Your task to perform on an android device: Go to the settings for events and turn on the 5 minutes before notification.
Image 0: 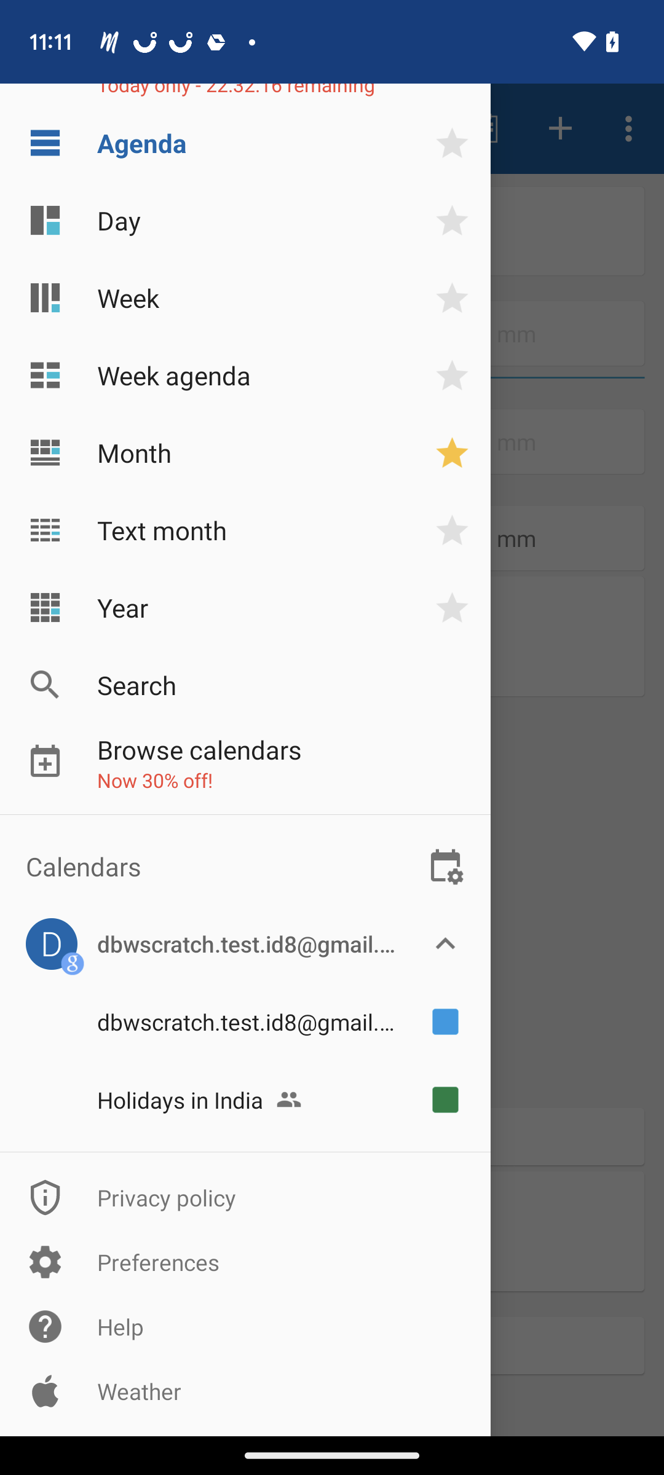
Go back too the previous screen.
Step 0: press back button
Image 1: 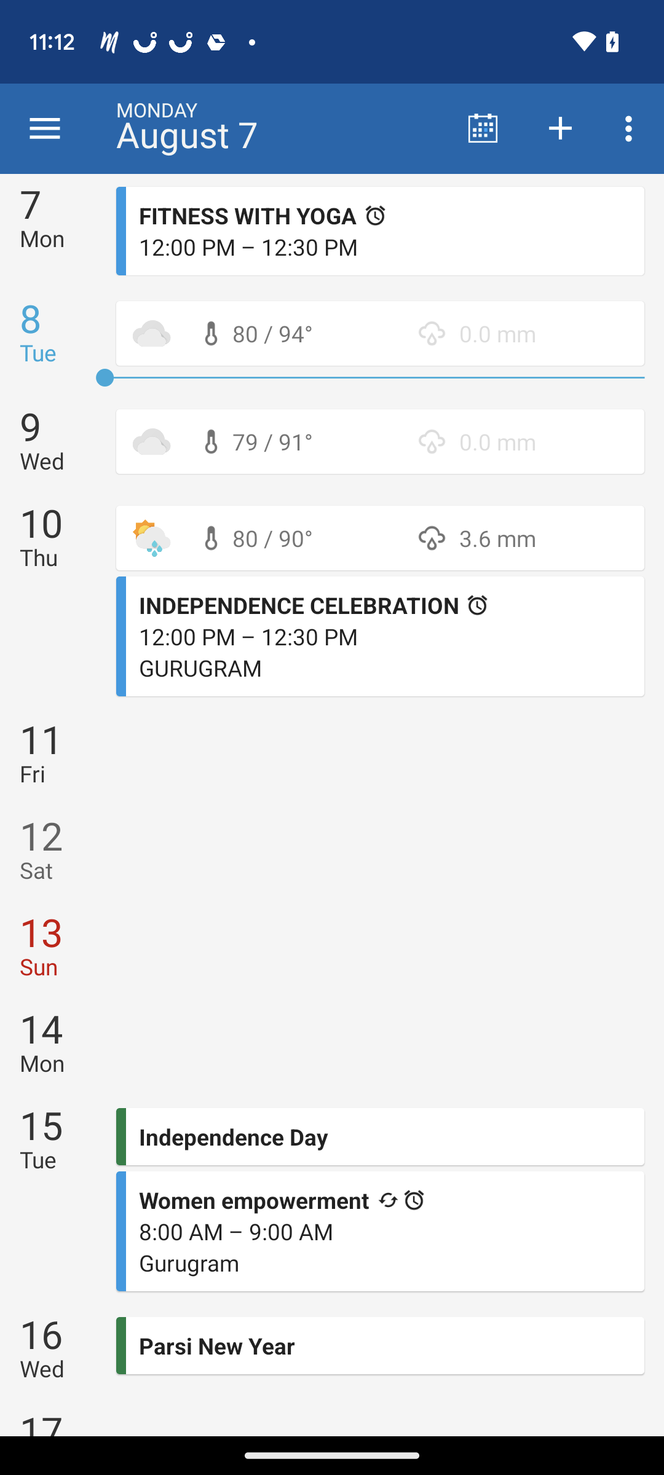
click on the independence celebration event.
Step 1: click (280, 662)
Image 2: 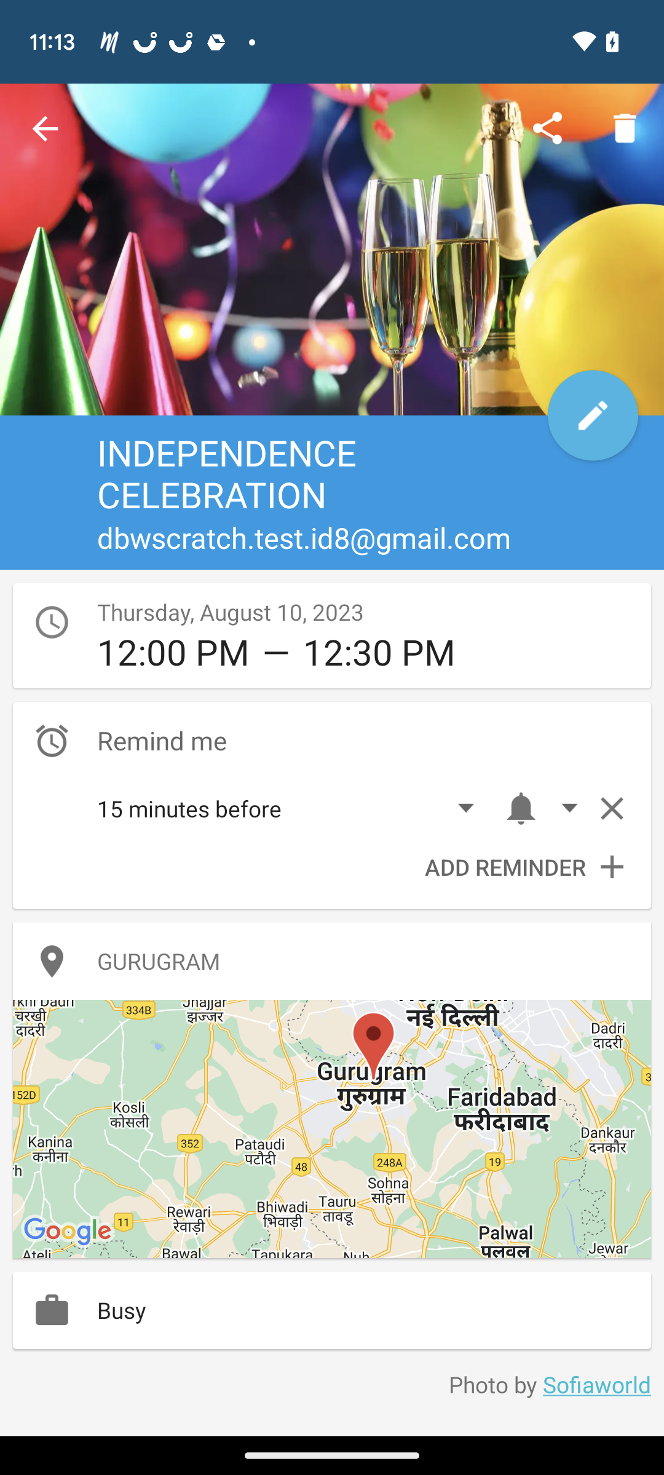
click on the 15 minutes before .
Step 2: click (194, 808)
Image 3: 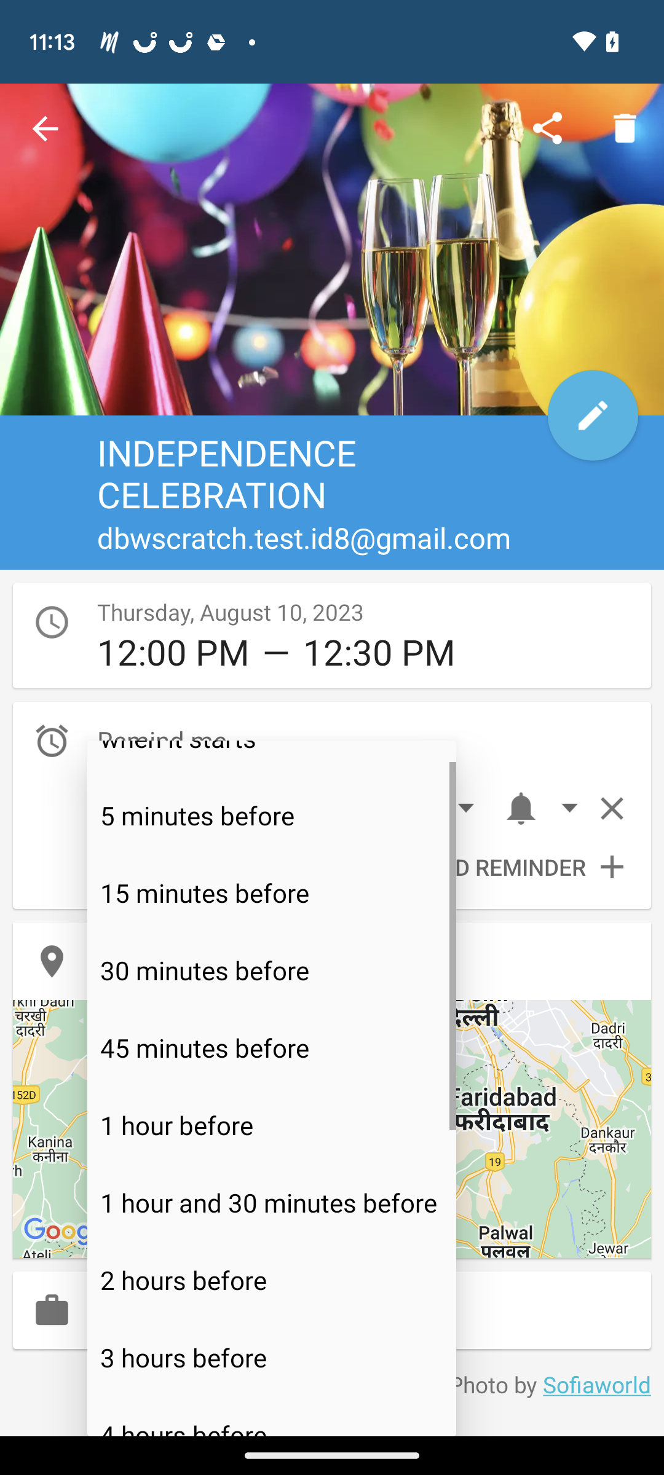
Select 5 minutes before notification.
Step 3: click (272, 814)